Your task to perform on an android device: In the Reminder app, create a reminder Birthday Party.
Image 0: 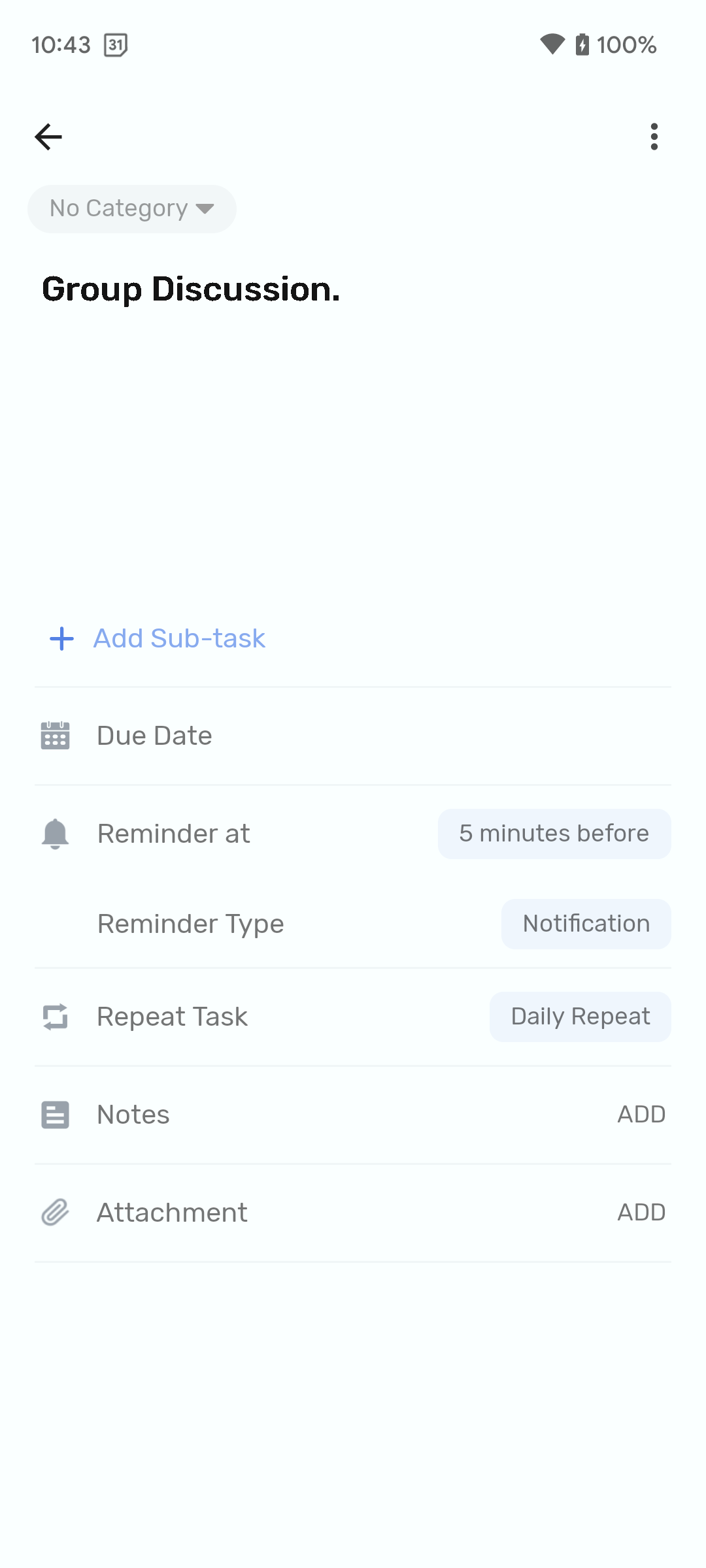
Open the Reminder app.
Step 0: open app "Reminder"
Image 1: 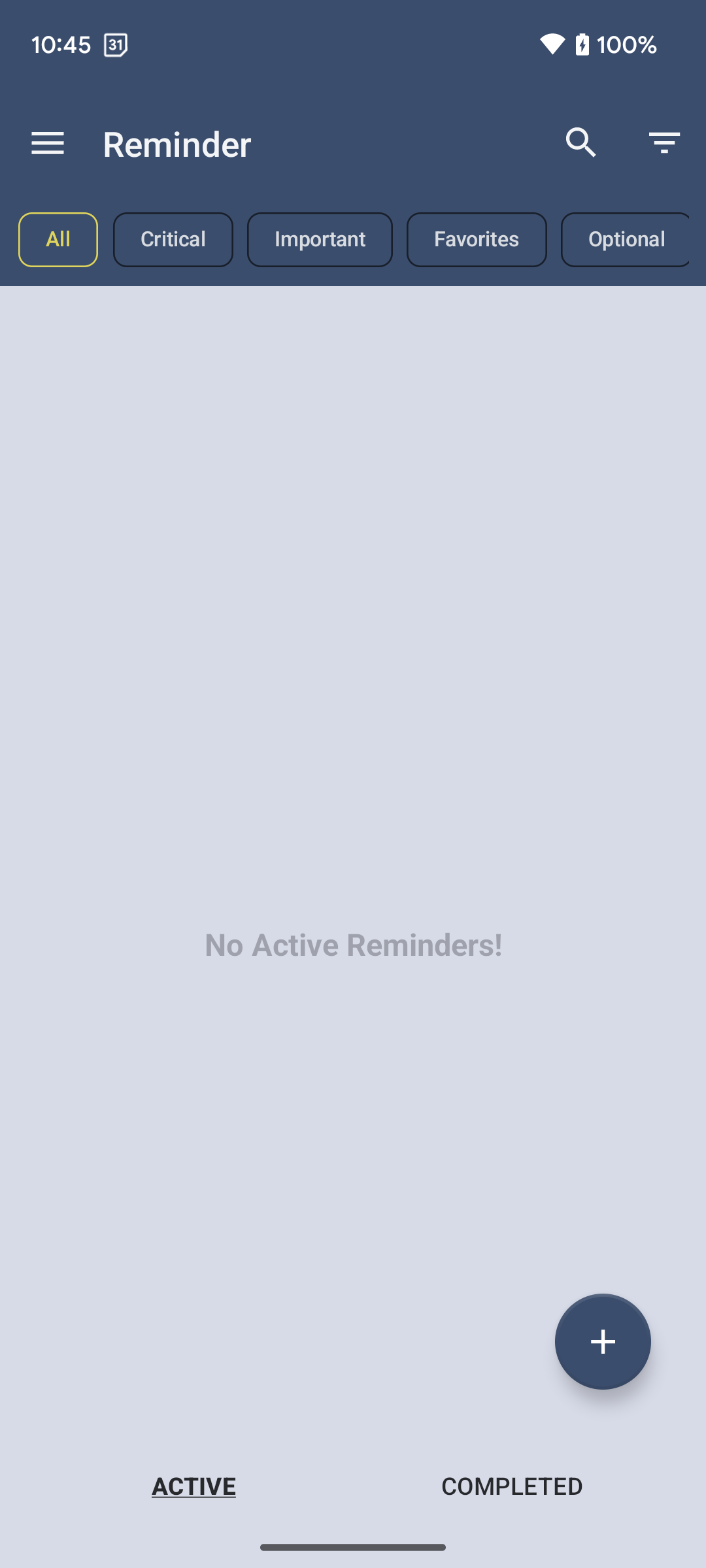
Click on the add icon at the bottom right corner of the screen.
Step 1: click (603, 1341)
Image 3: 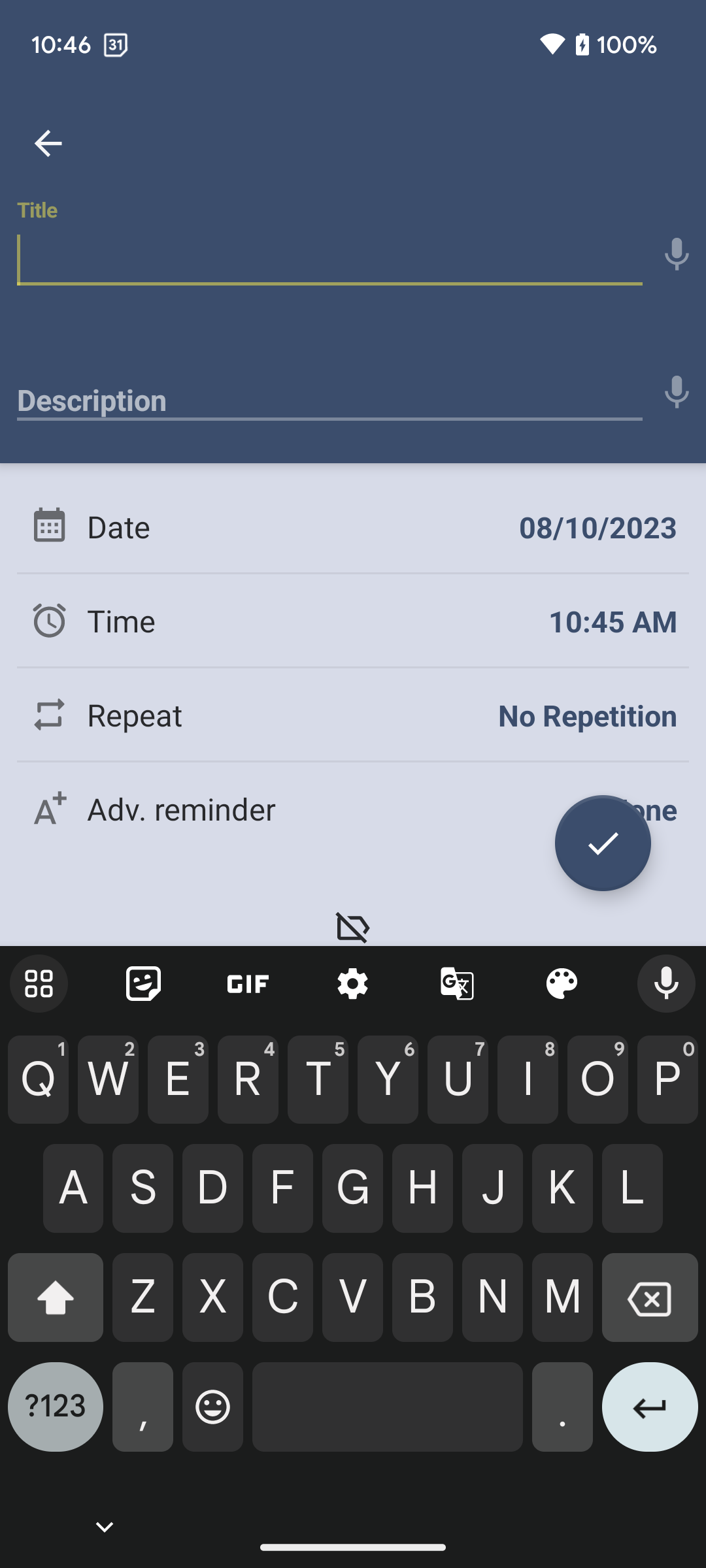
Type Birthday party as the title.
Step 3: type "Birthday Party!"
Image 4: 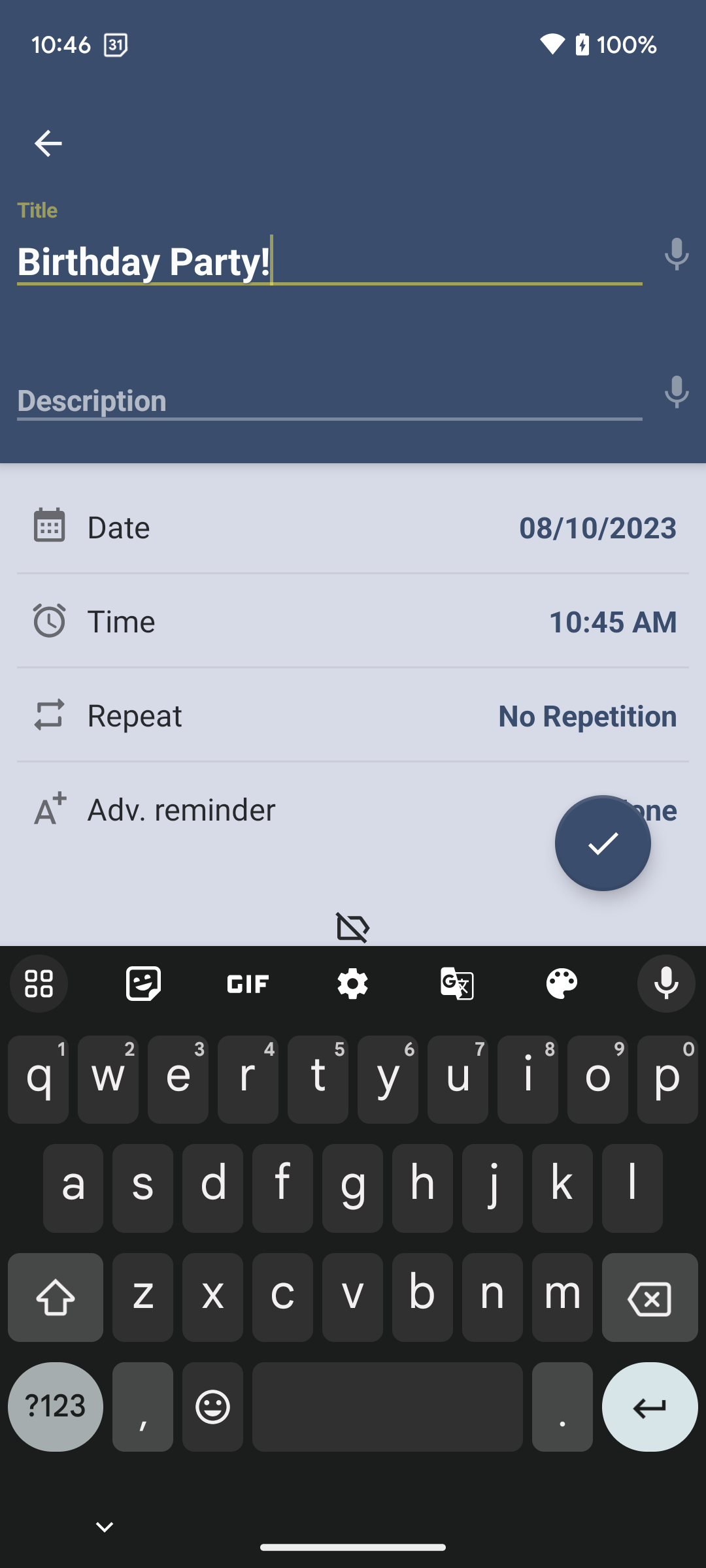
Click on the time section on the screen.
Step 4: click (288, 620)
Image 5: 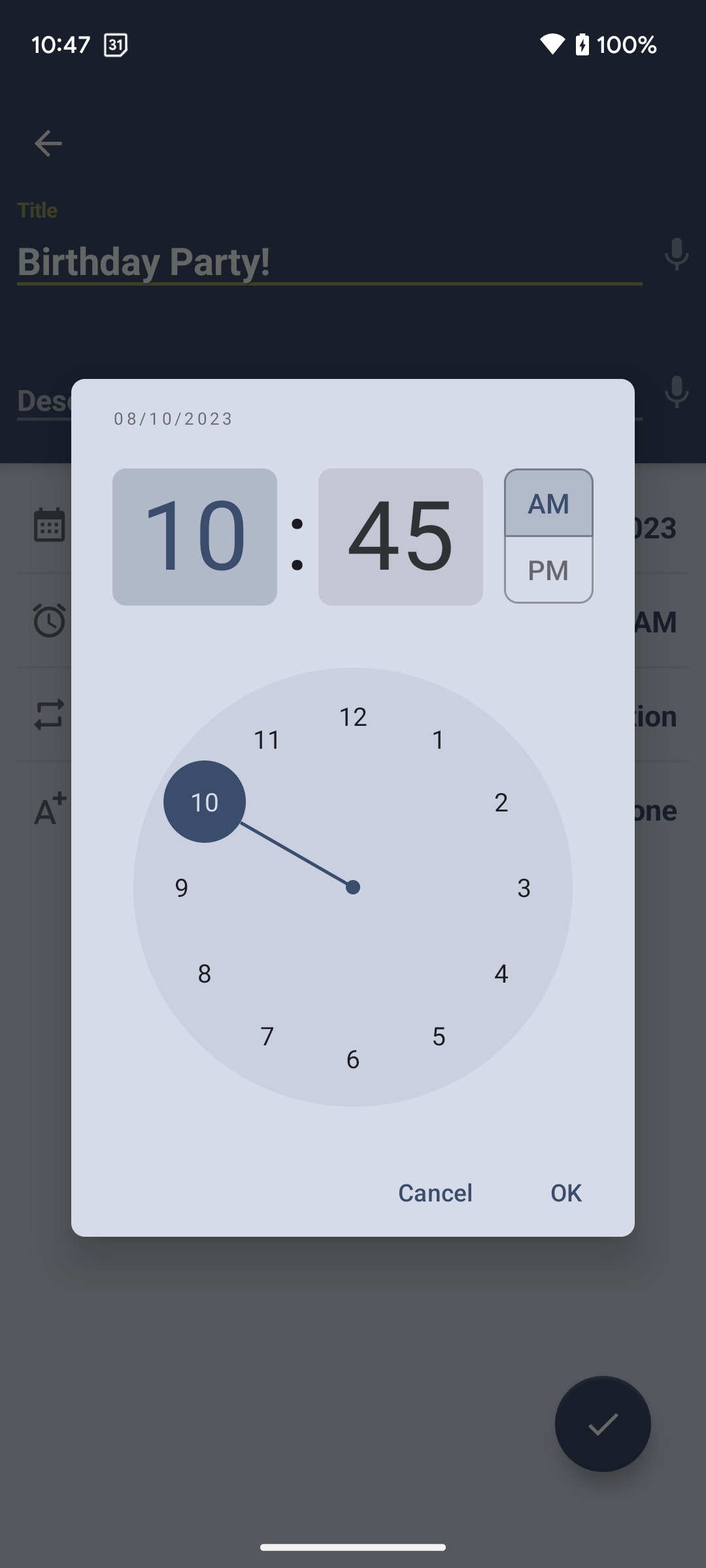
Click 6 on the clock.
Step 5: click (353, 1058)
Image 6: 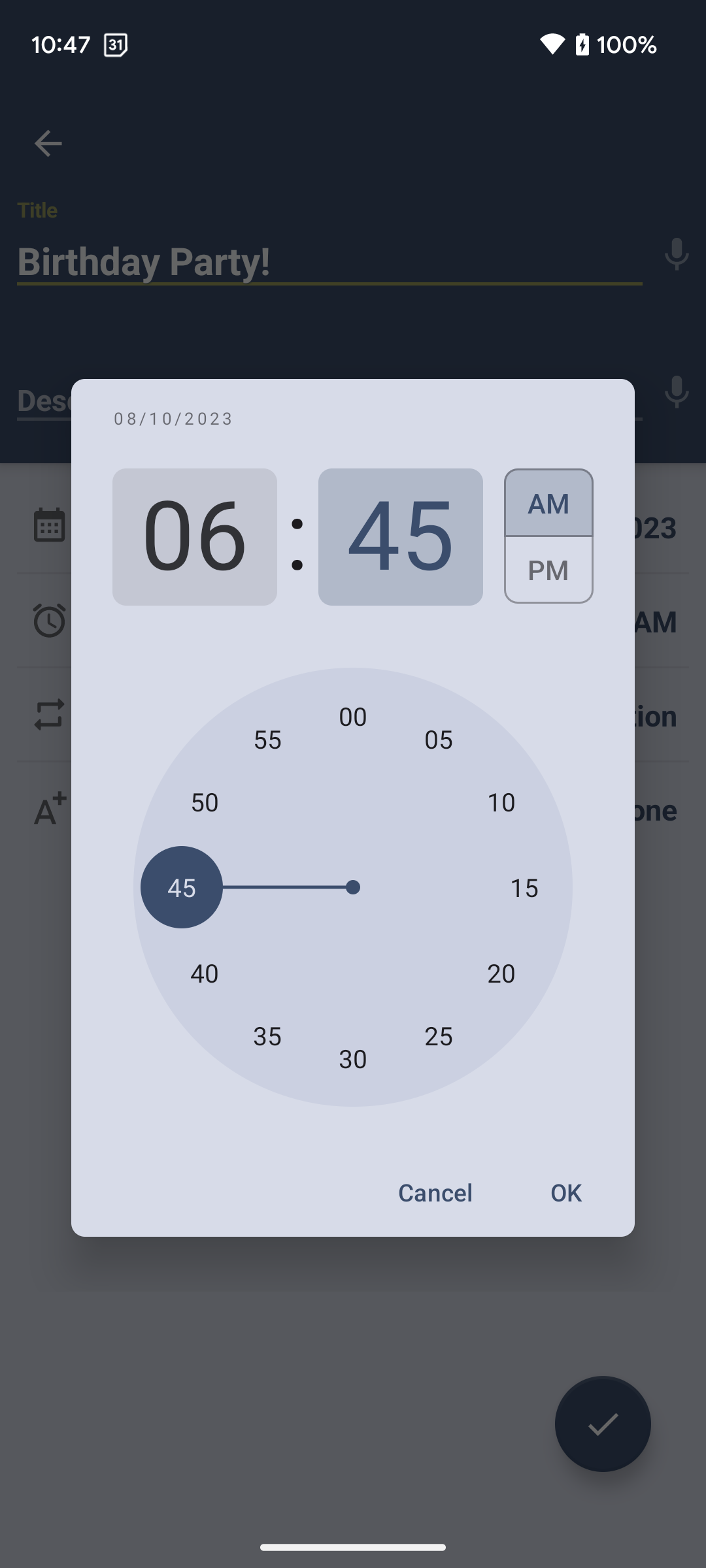
Click 00 on the clock.
Step 6: click (353, 715)
Image 7: 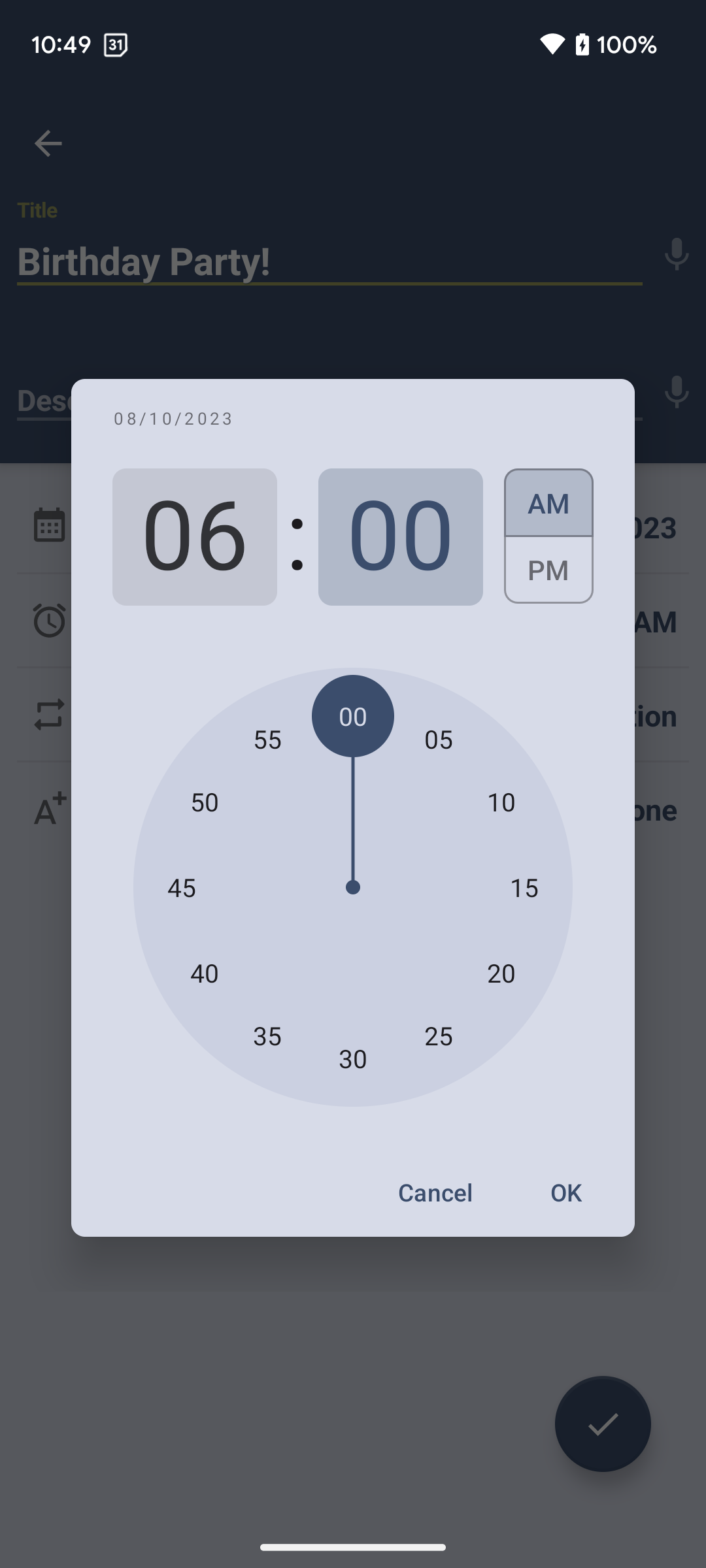
Select the PM option on the top right corner of the pop up screen.
Step 7: click (548, 576)
Image 8: 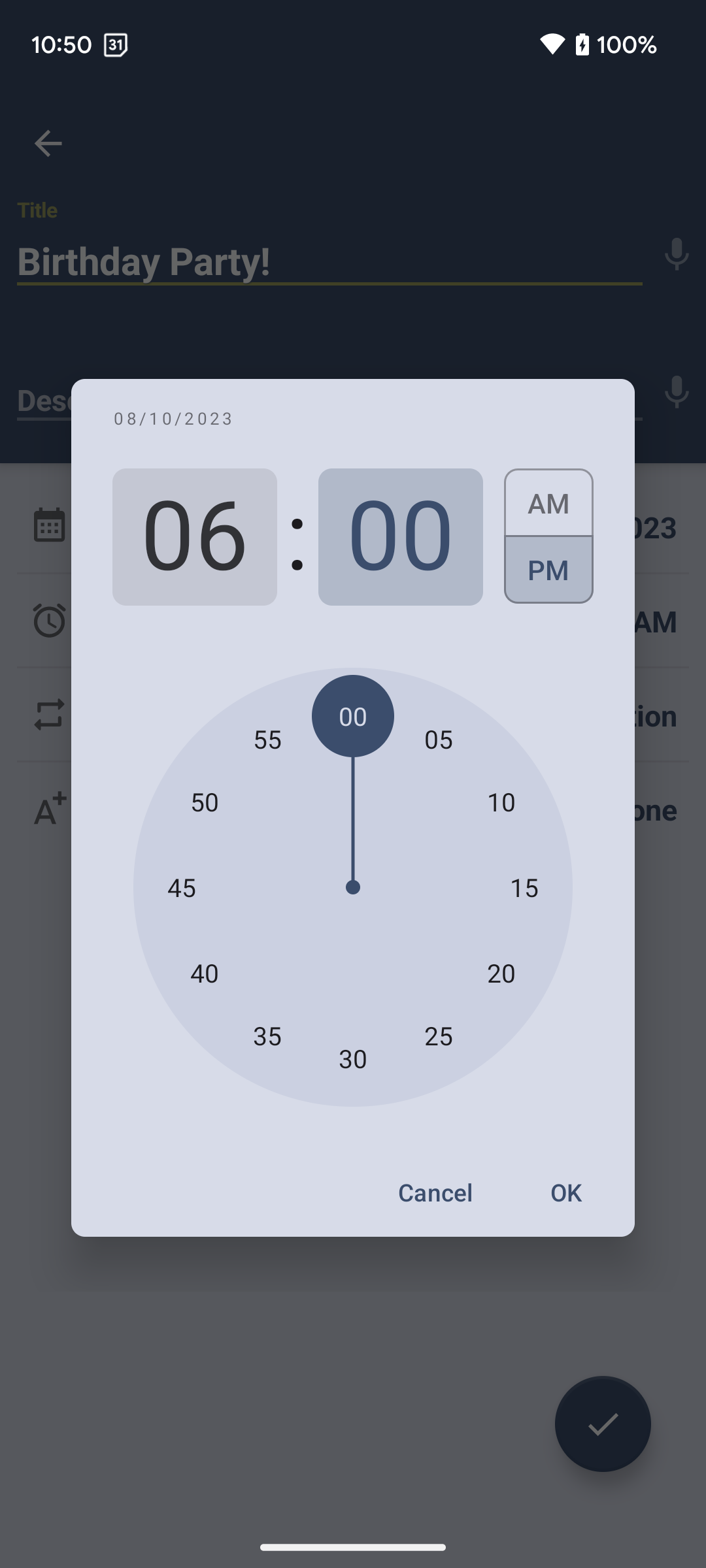
Click on the OK option at the bottom right corner of the pop up screen.
Step 8: click (565, 1192)
Image 9: 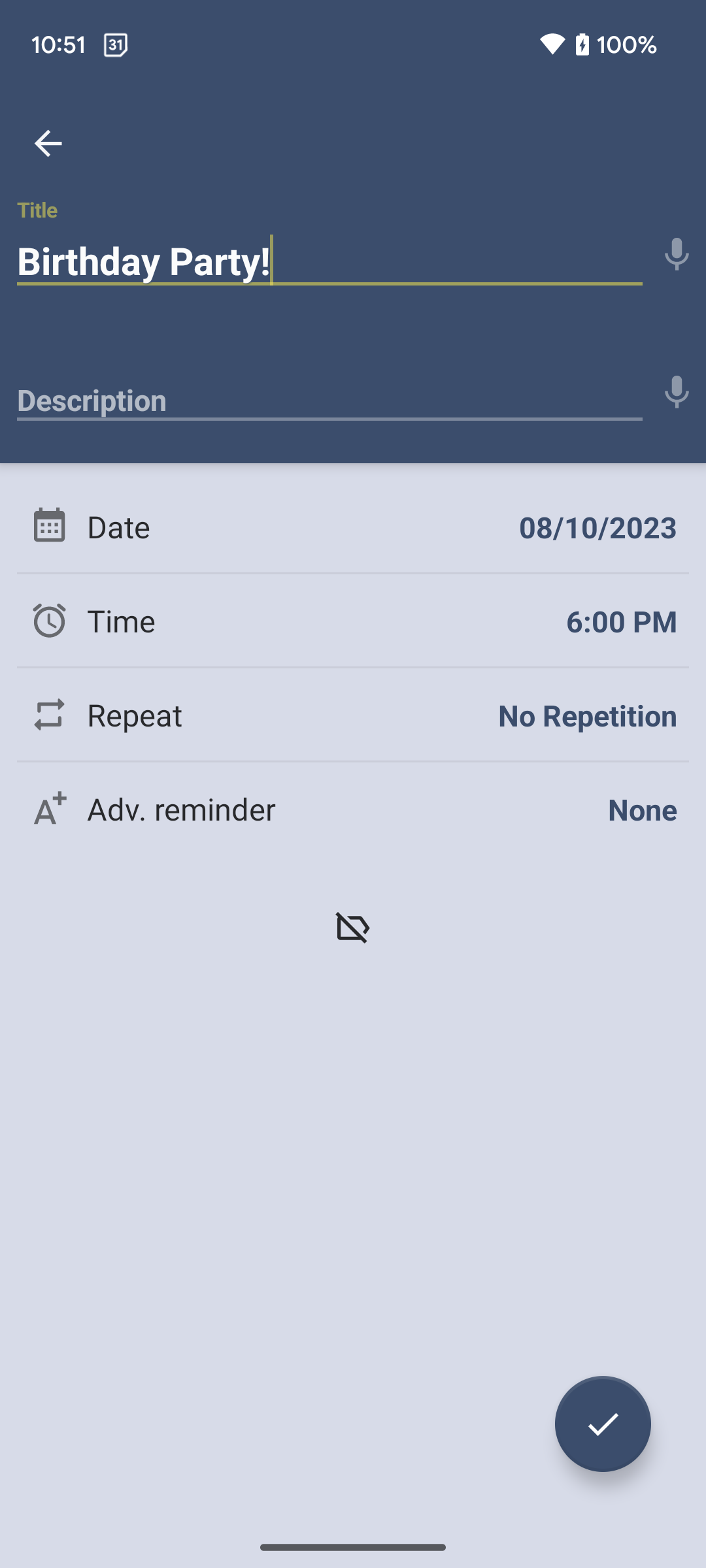
Click on the tick at the bottom right corner of the screen.
Step 9: click (603, 1424)